Your task to perform on an android device: I need to replace the damaged door lock, so I want to search for Door locks on the My Warehouse app.
Image 0: 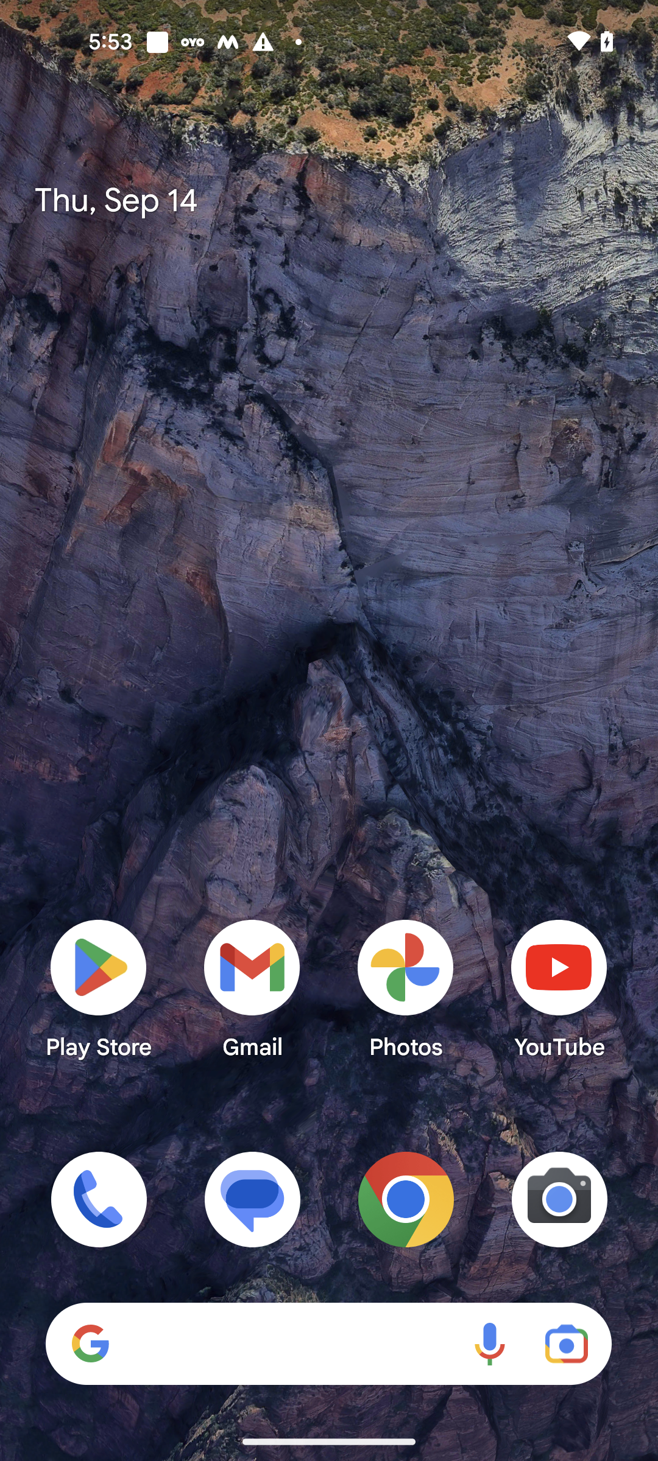
Open My Warehouse app
Step 0: open app "MyWarehouse"
Image 1: 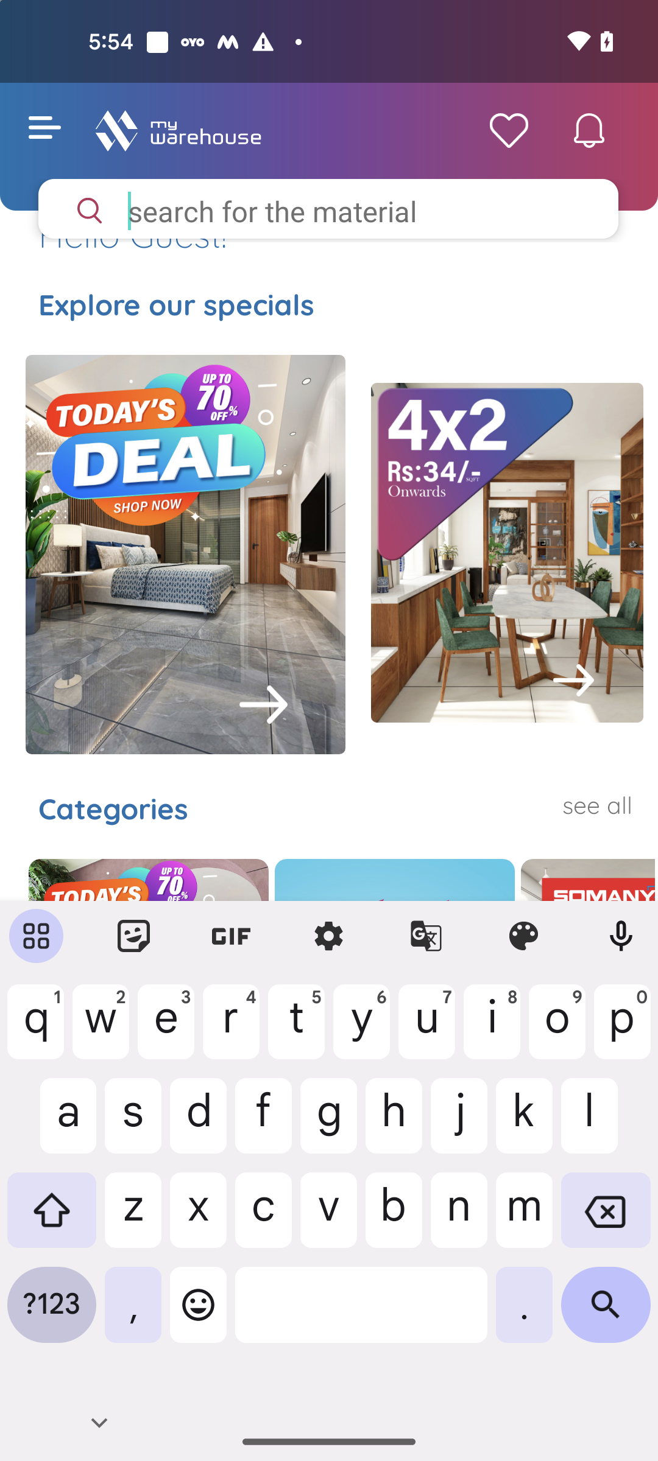
Search for Door Locks
Step 1: type "Door Locks"